Your task to perform on an android device: Look for a recliner for my living room in the IKEA app.
Image 0: 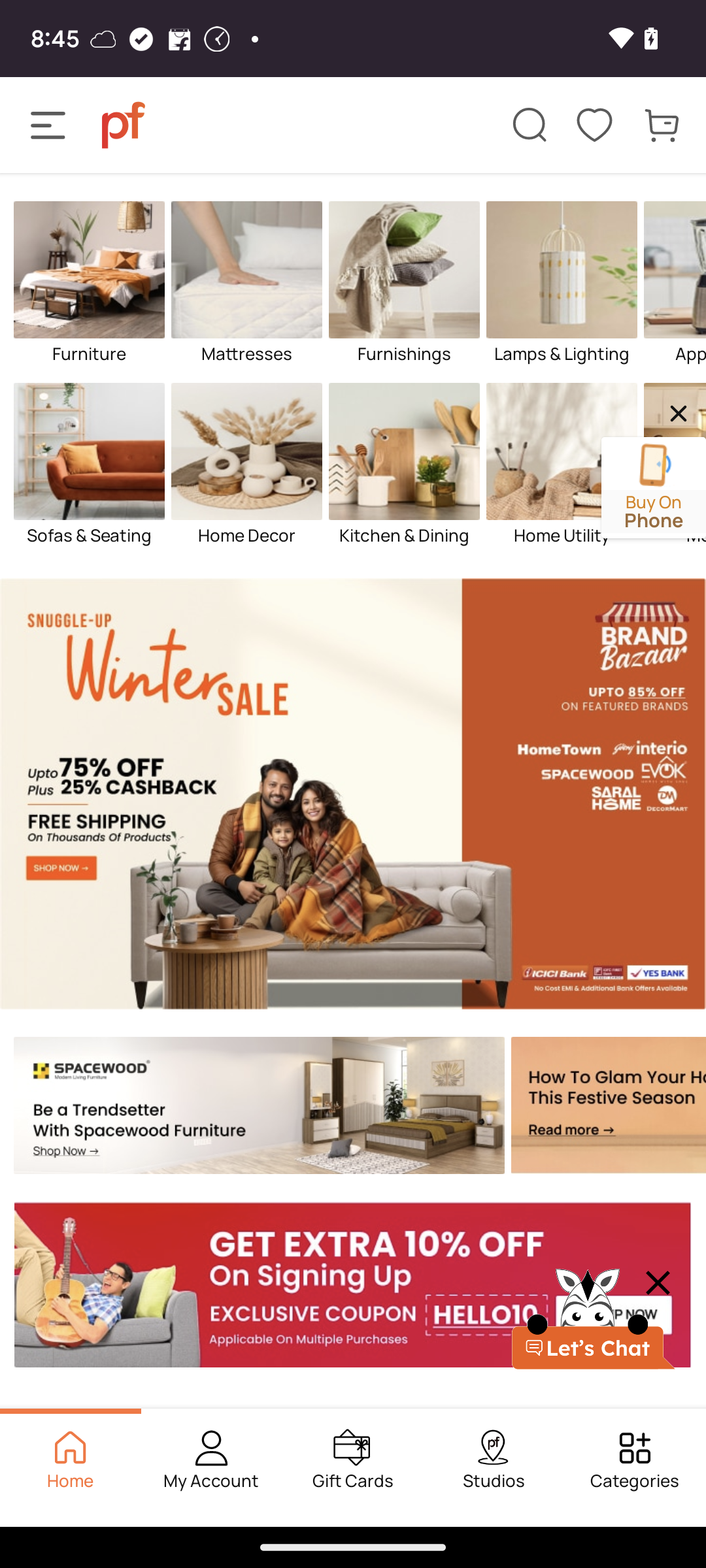
Open the IKEA app.
Step 0: open app "IKEA"
Image 1: 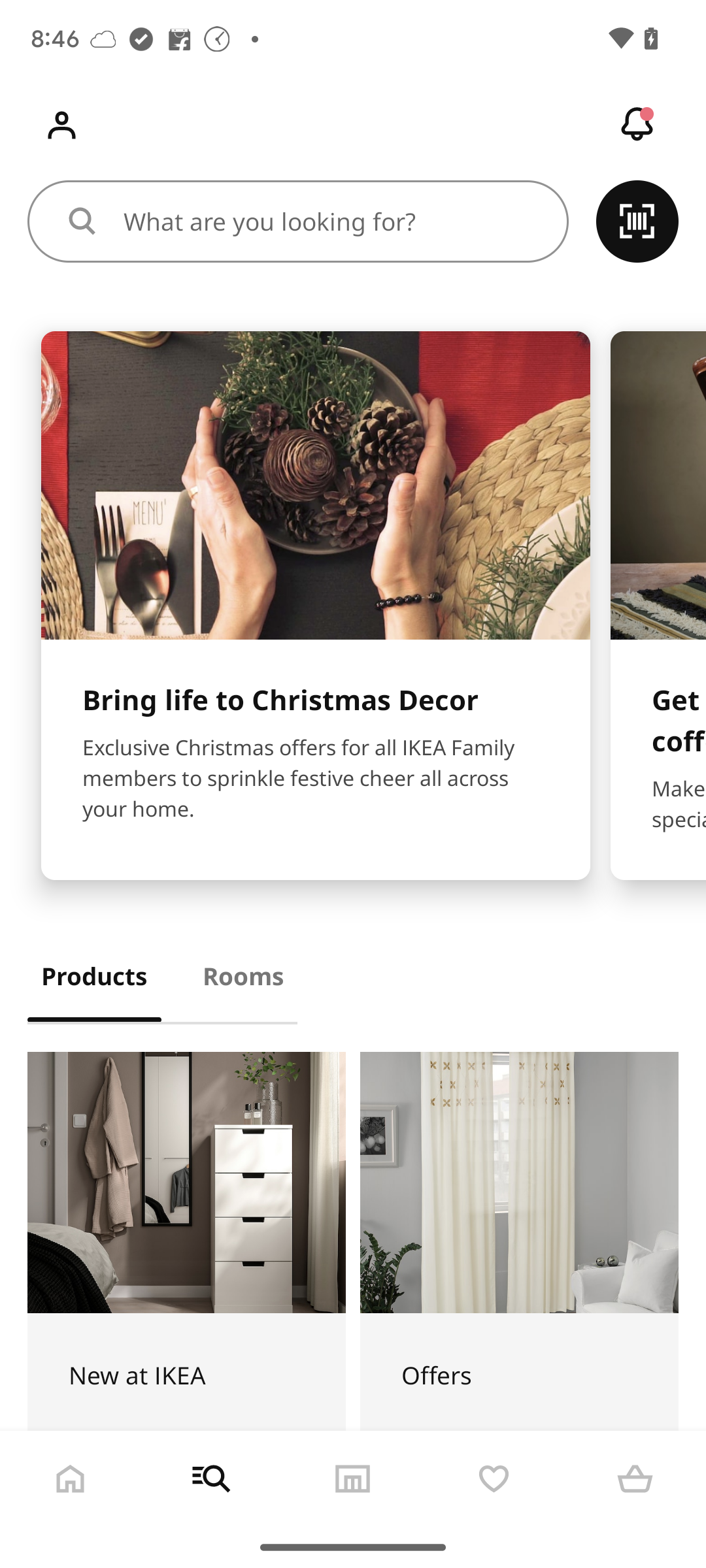
Click on the search bar.
Step 1: click (332, 221)
Image 2: 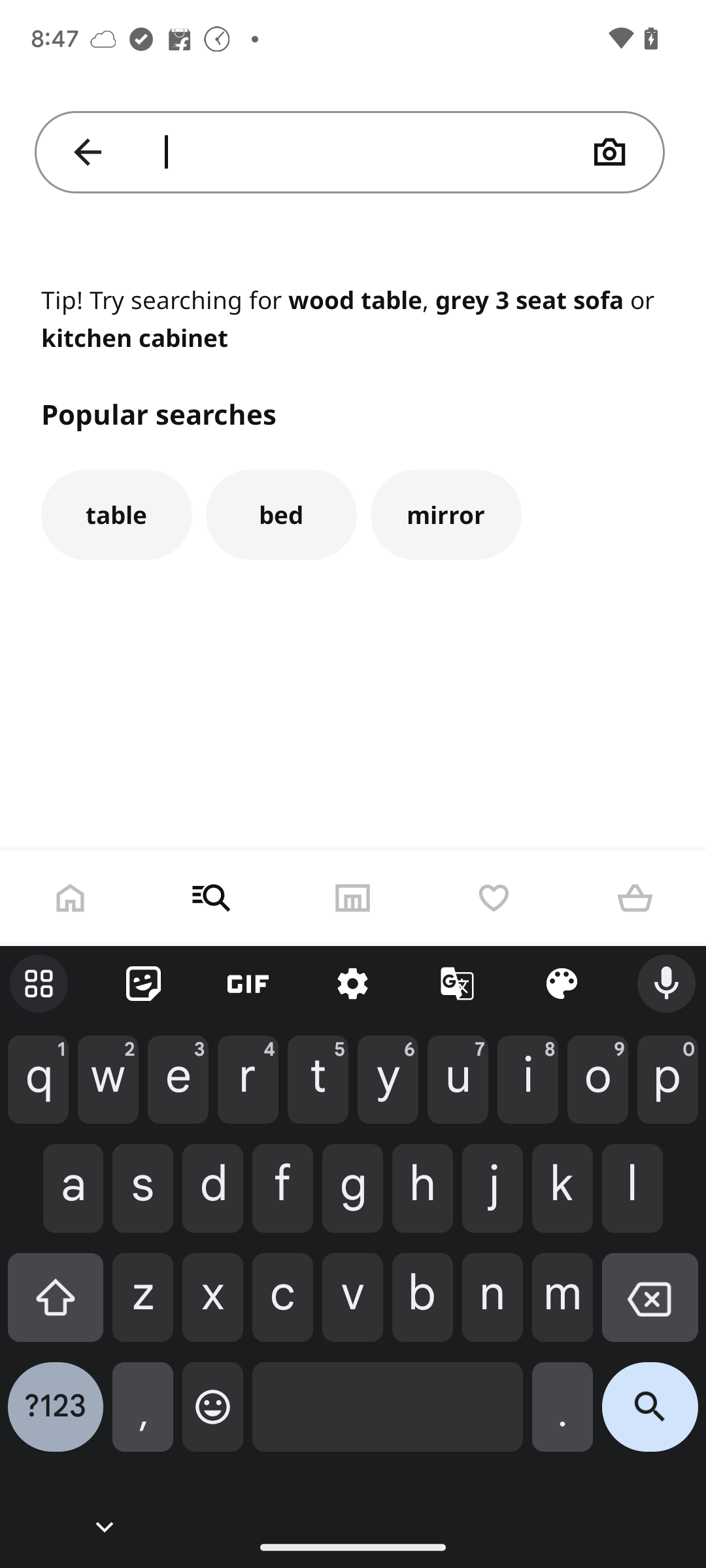
Enter the name of the product.
Step 2: type "recliner"
Image 3: 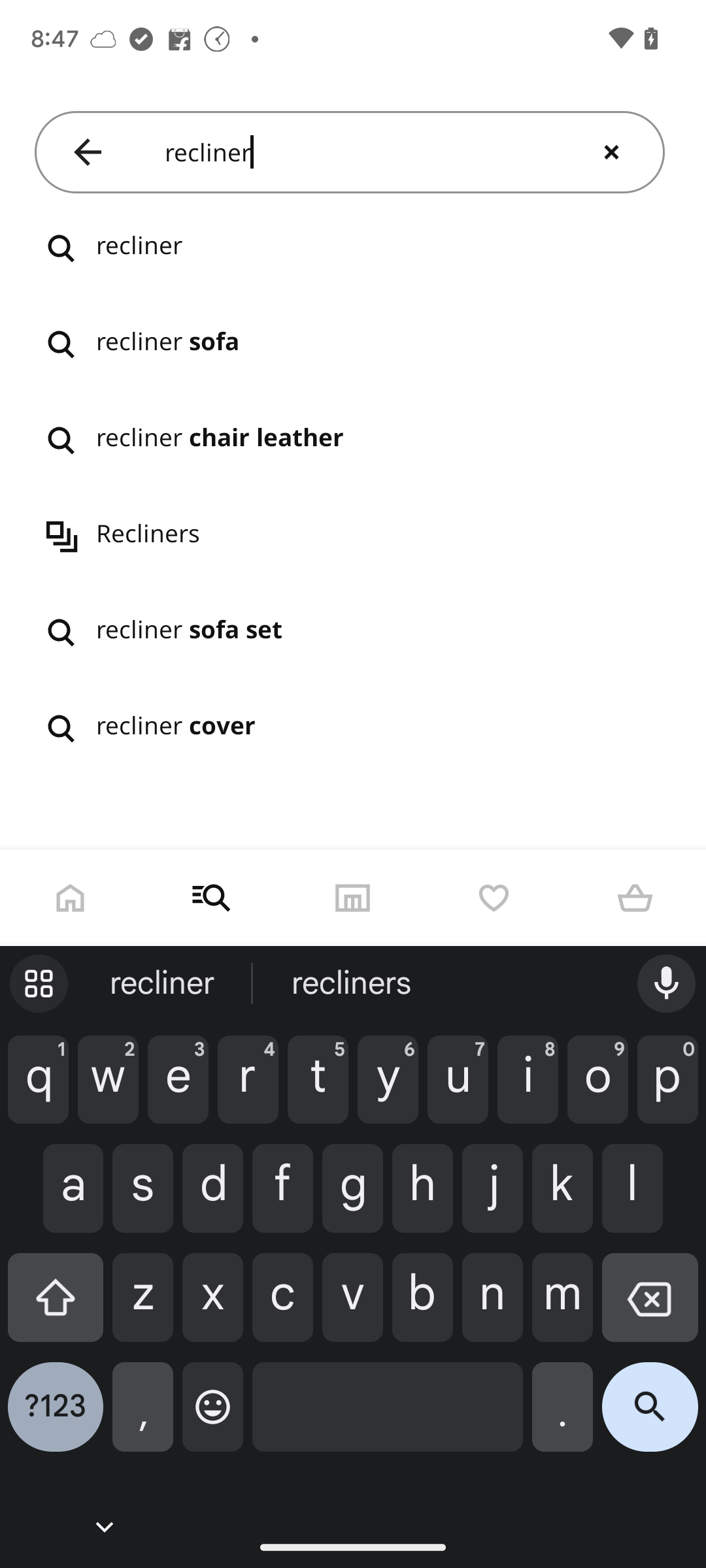
Click on the search icon.
Step 3: click (650, 1417)